Your task to perform on an android device: Maria isn't aware about the Roslyn Flower Show happening on 7 October. Share the event to maria.rossi199309@gmail.com
Image 0: 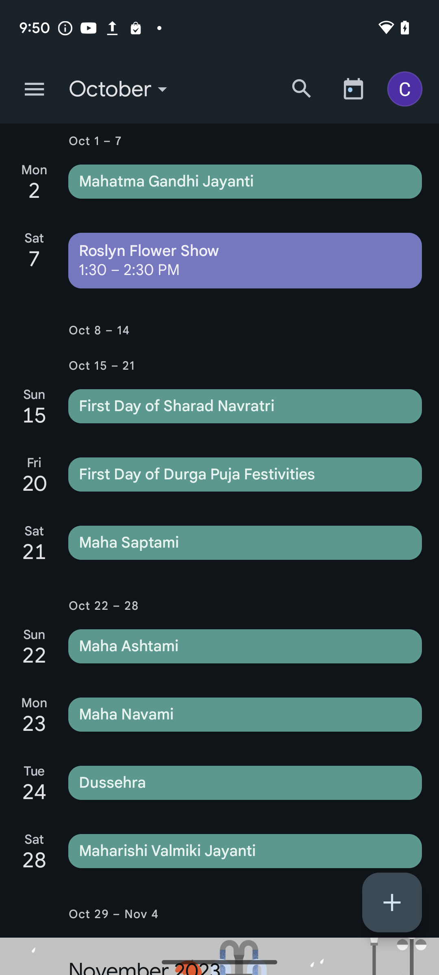
Open the Roslyn Flower Show event
Step 0: click (245, 260)
Image 2: 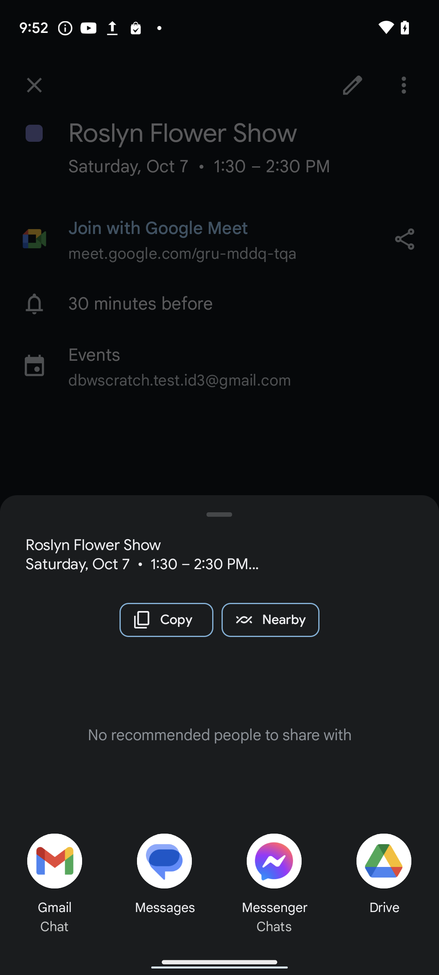
Click on the gmail chat option on the bottom left of the screen.
Step 2: click (55, 877)
Image 3: 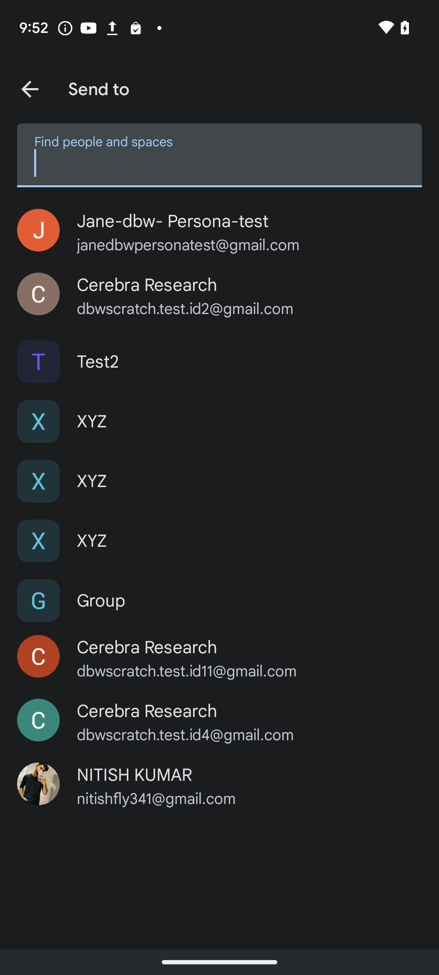
Type maria.rossi199309@gmail.com as the recepient id
Step 3: type "maria.rossi199309@gmail.com"
Image 4: 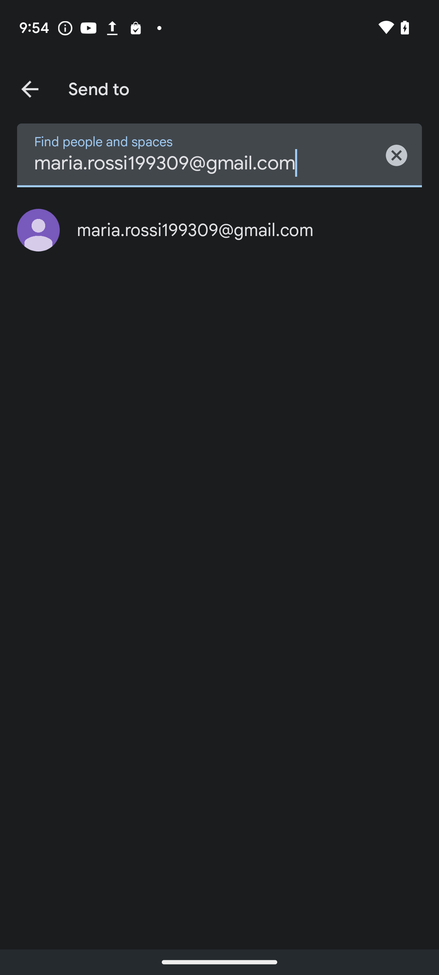
Click on the suggested email id
Step 4: click (258, 230)
Image 5: 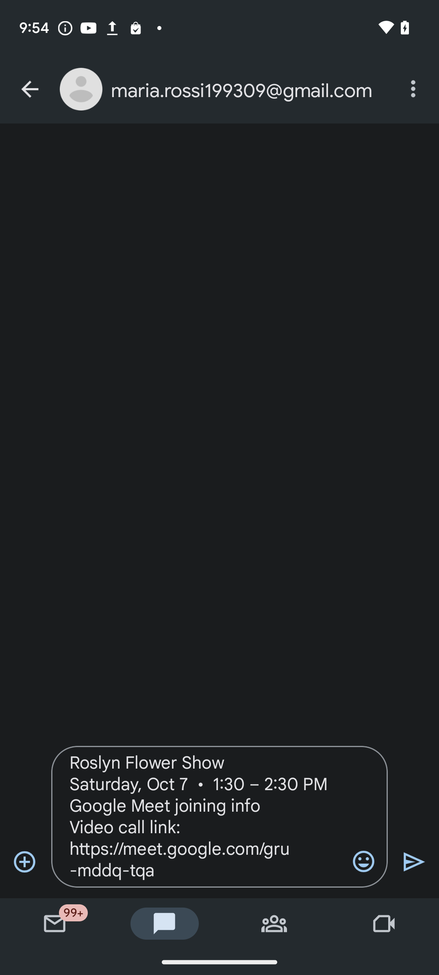
Click on the send icon on the bottom right of the screen
Step 5: click (414, 862)